Your task to perform on an android device: Save the recorded file in the voice recorder pro app.
Image 0: 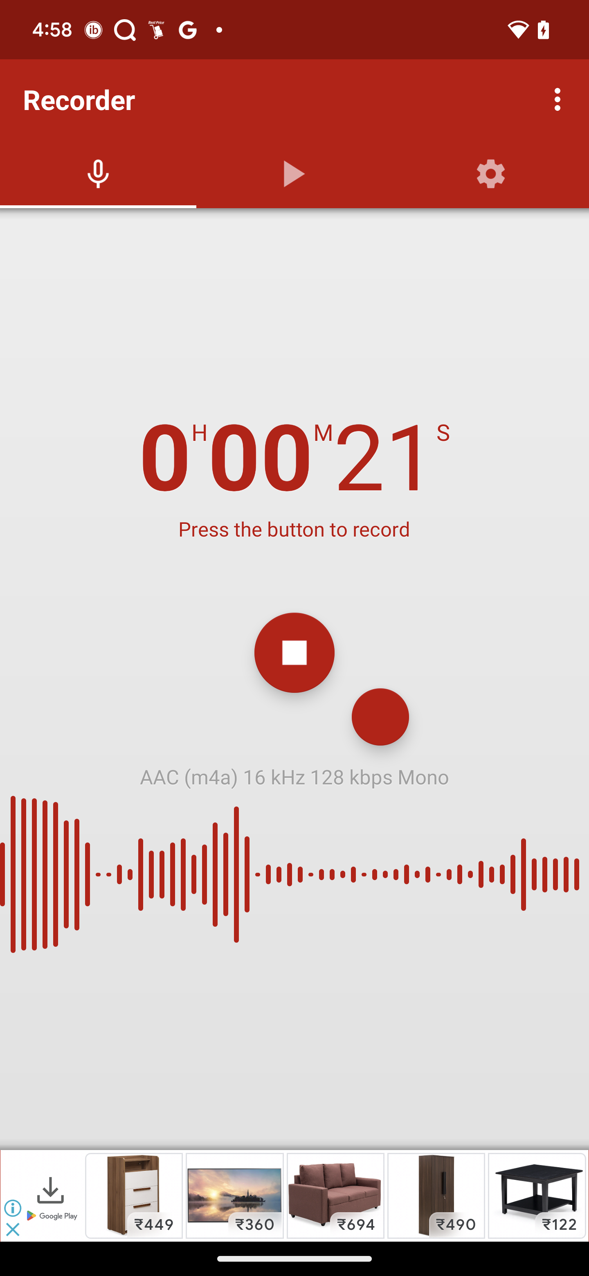
Click on the red pause button to save the recording
Step 0: click (294, 652)